Your task to perform on an android device: Using the All Currency Converter app, I would like to know the historical exchange rates between the BLR and the USD over the previous two years.
Image 0: 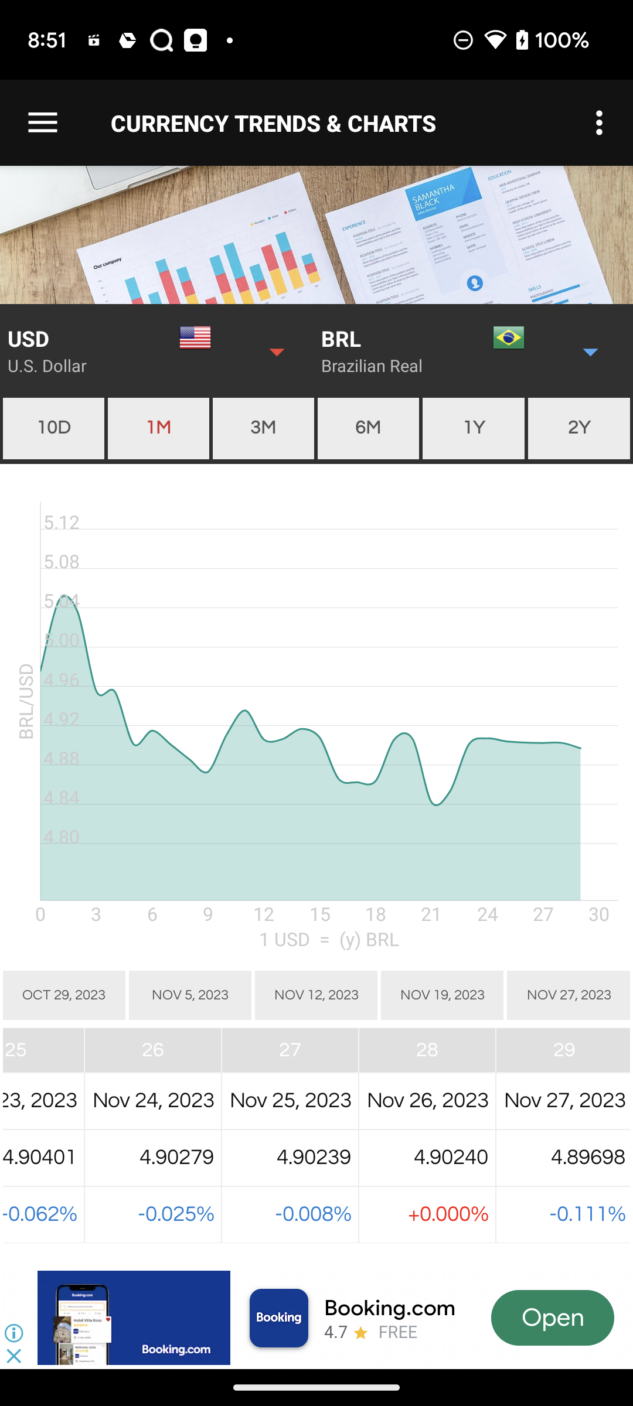
Click on the 2Y option above the chart"
Step 0: click (579, 428)